Your task to perform on an android device: Open the cookpad app and view the Roti Tawa Pizza recipe
Image 0: 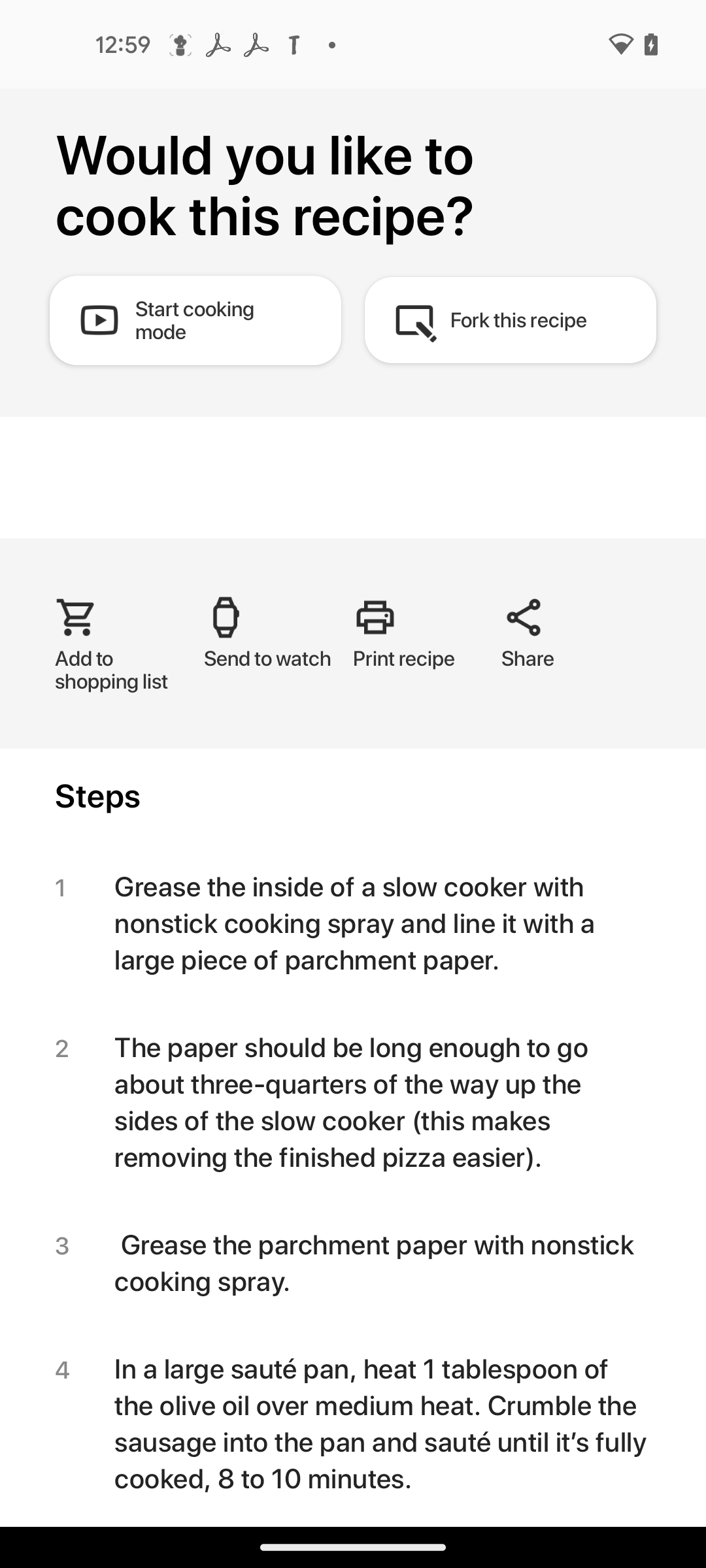
Open the cookpad app
Step 0: open app "Cookpad"
Image 1: 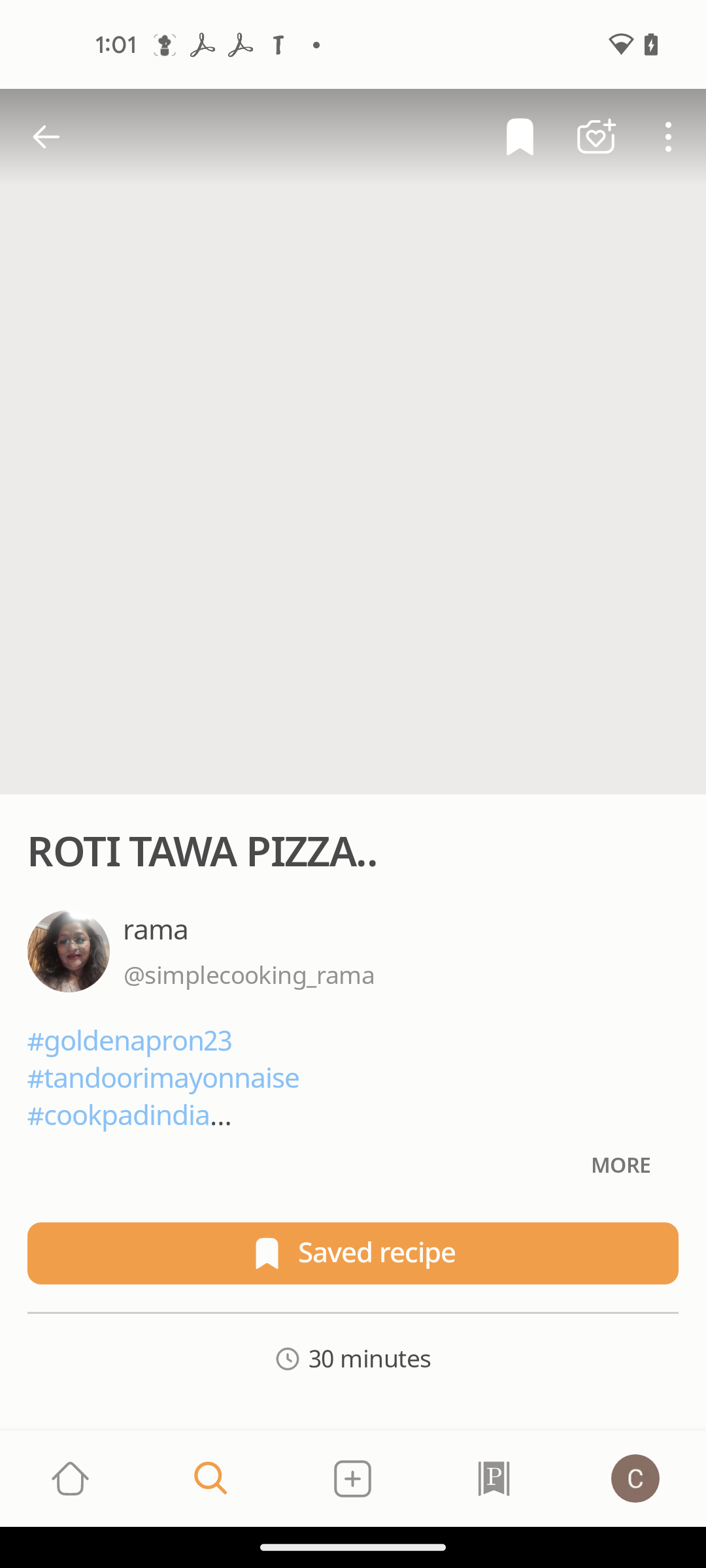
swipe up for recipe
Step 1: scroll down
Image 2: 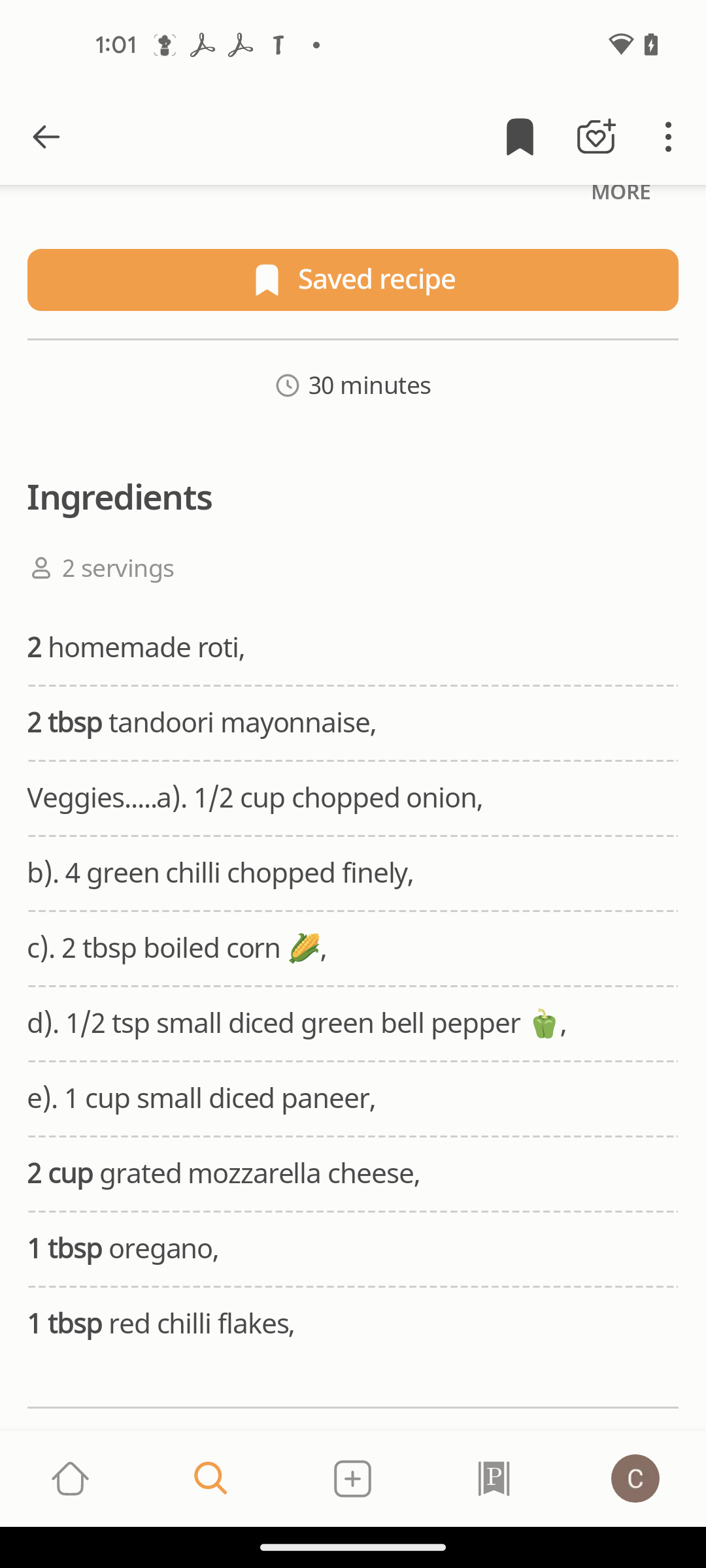
swipe up for recipe
Step 2: scroll down